Your task to perform on an android device: I will view the weather history for my Knoxville location on the weather channel app.
Image 0: 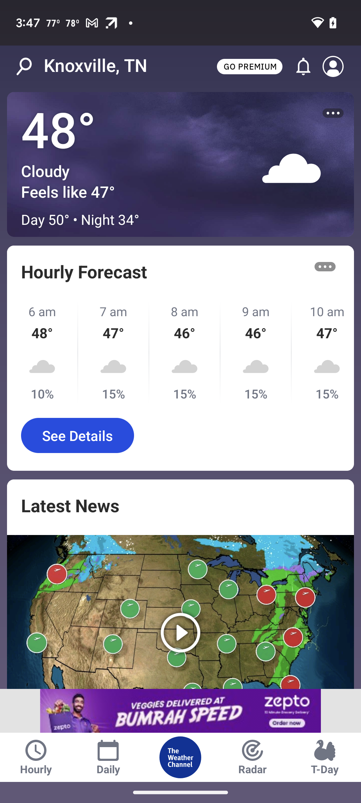
Click on hourly to view history
Step 0: click (36, 769)
Image 1: 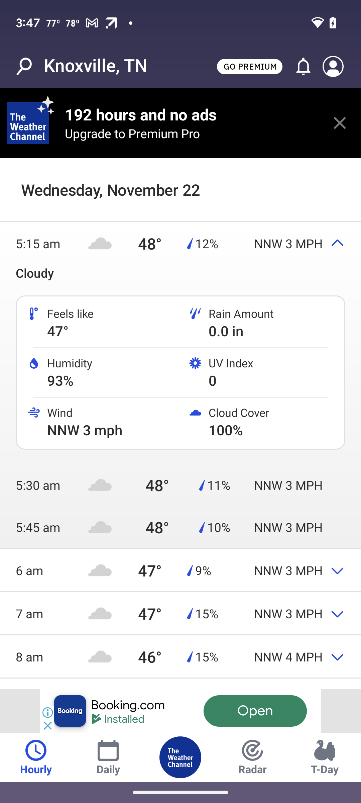
Swipe up
Step 1: scroll down
Image 2: 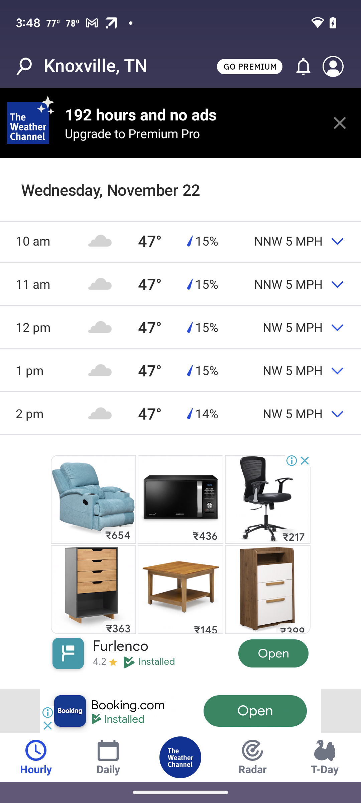
Click on daily
Step 2: click (108, 757)
Image 3: 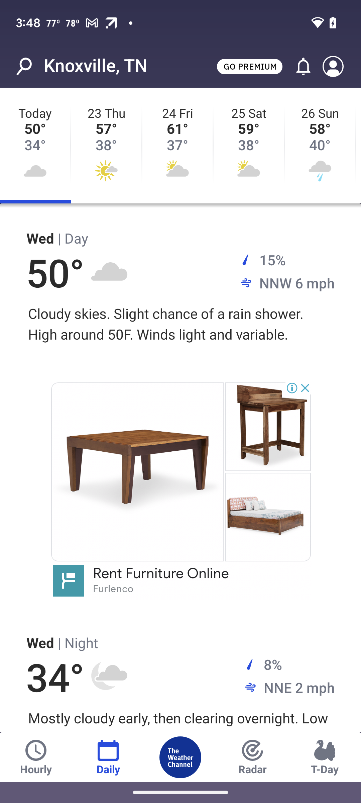
Swipe up
Step 3: scroll down